Your task to perform on an android device: Open the Kitchen Stories app and view the recipe of One-pot pasta
Image 0: 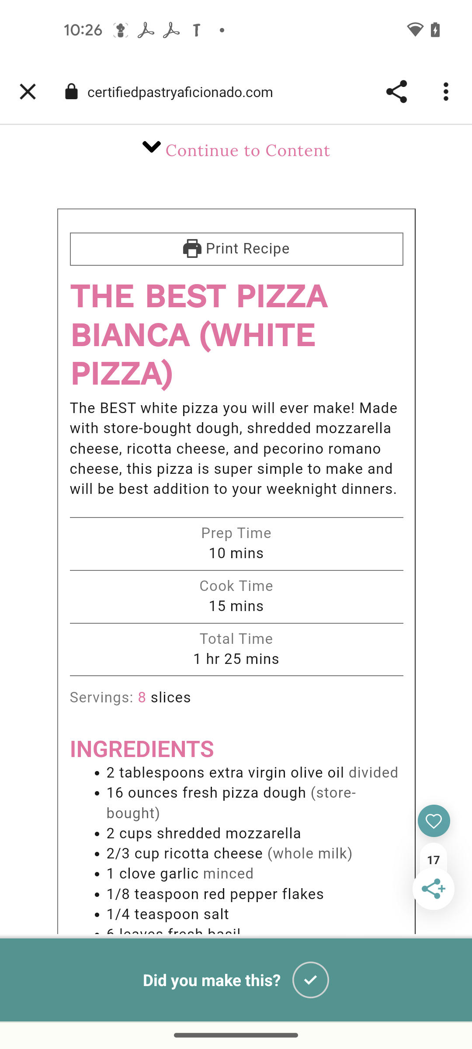
Open the kitchen stories app
Step 0: open app "Kitchen Stories"
Image 1: 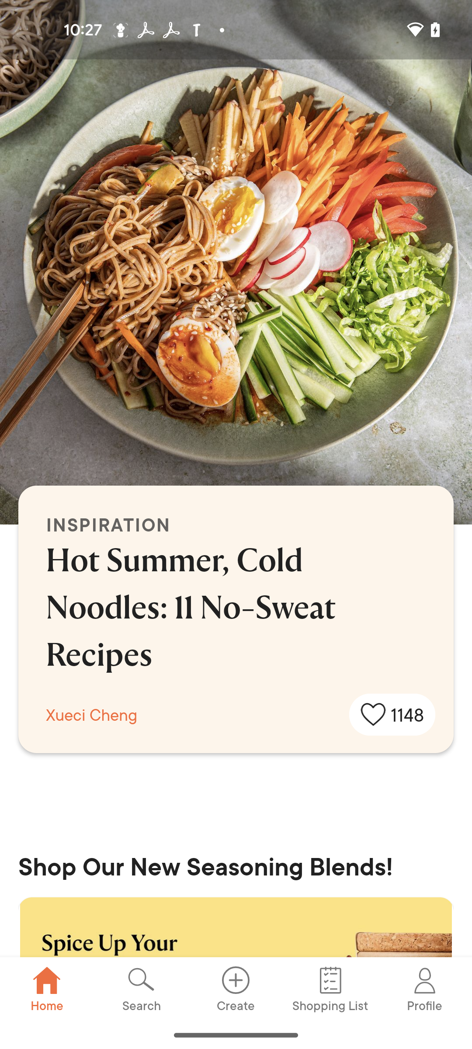
click on the search tab
Step 1: click (142, 989)
Image 2: 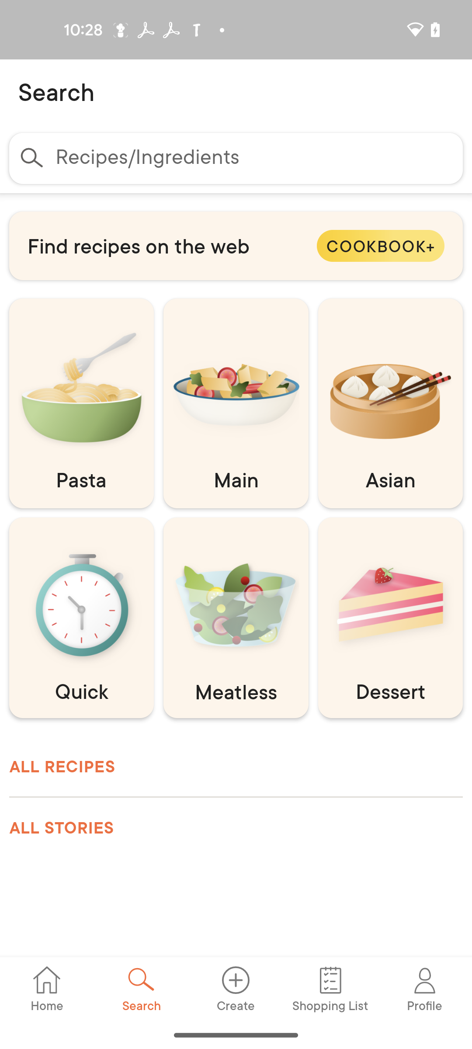
click on the search bar
Step 2: click (254, 158)
Image 3: 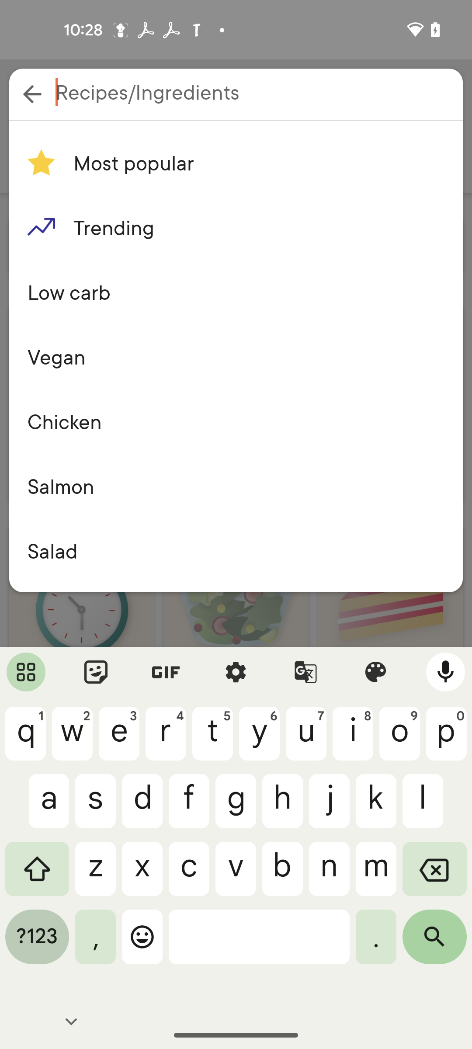
search for One-pot pasta
Step 3: type "One-pot pasta"
Image 4: 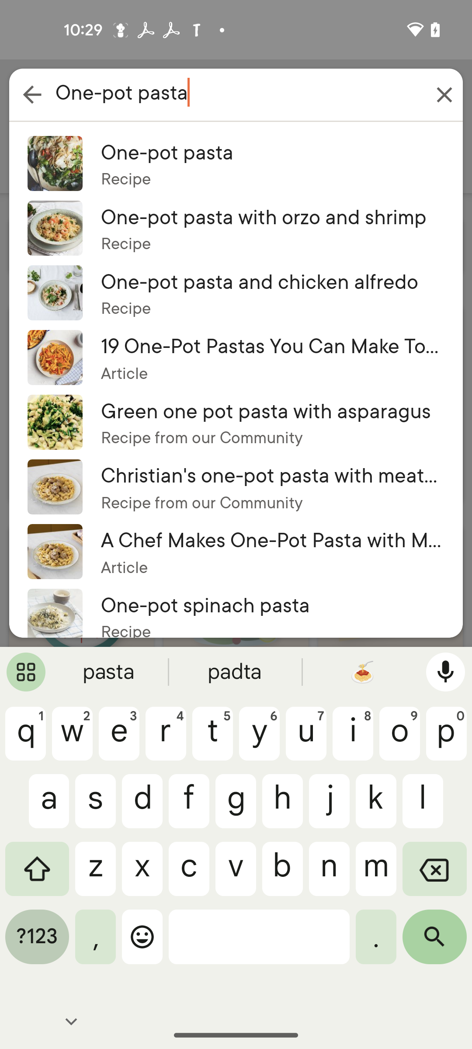
click on the search icon
Step 4: click (434, 943)
Image 5: 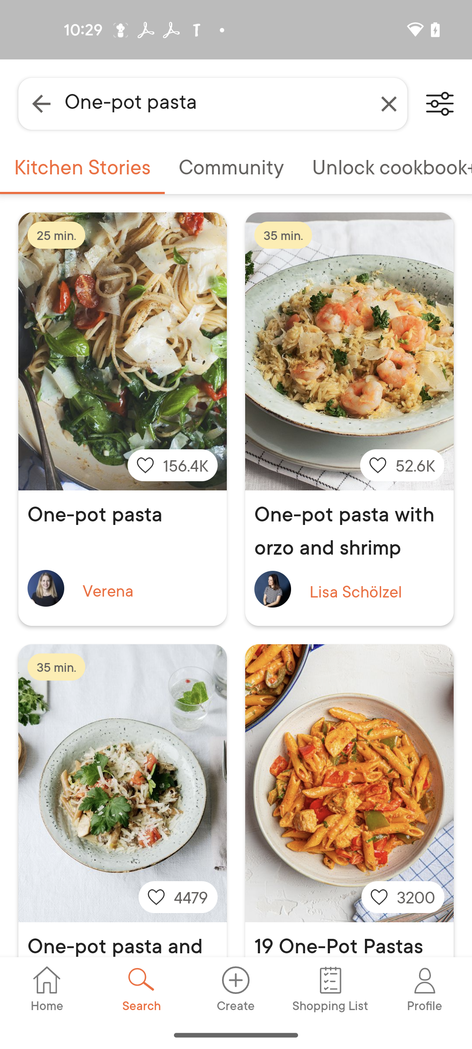
click on the first search result
Step 5: click (122, 351)
Image 6: 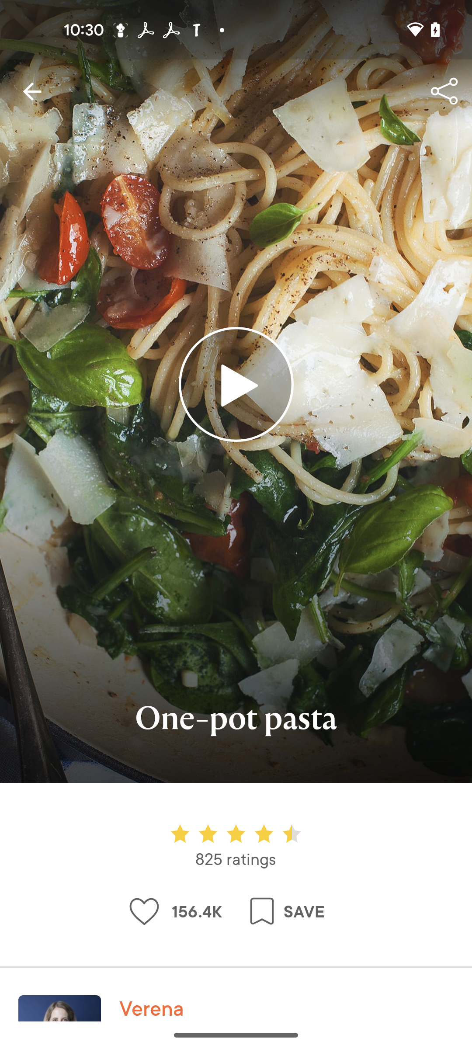
swipe up for recipe
Step 6: scroll down
Image 7: 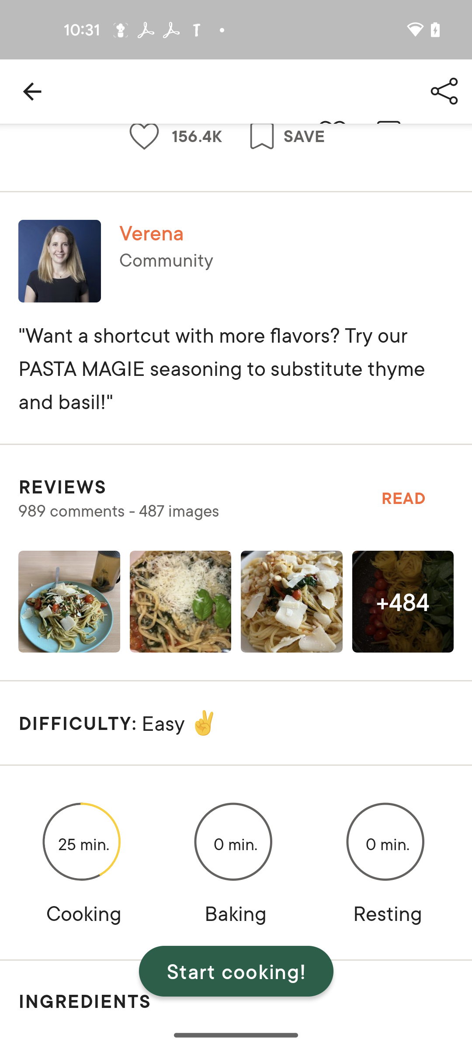
click on the start cooking button
Step 7: click (236, 971)